Your task to perform on an android device: On the Skyscanner app, search for the hotels in Berlin for my upcoming trip from December 23rd to December 25th.
Image 0: 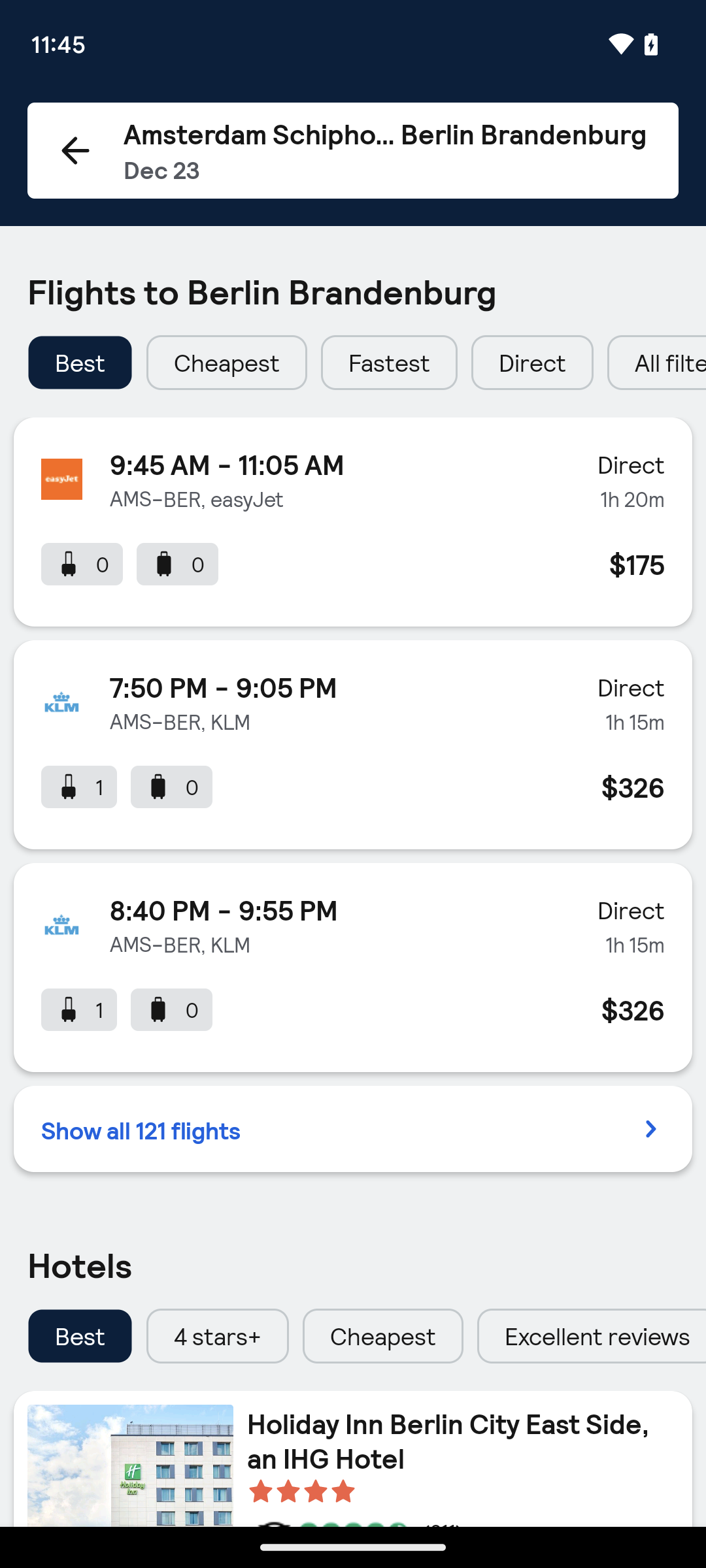
Go back to the home screen of the app.
Step 0: press back button
Image 1: 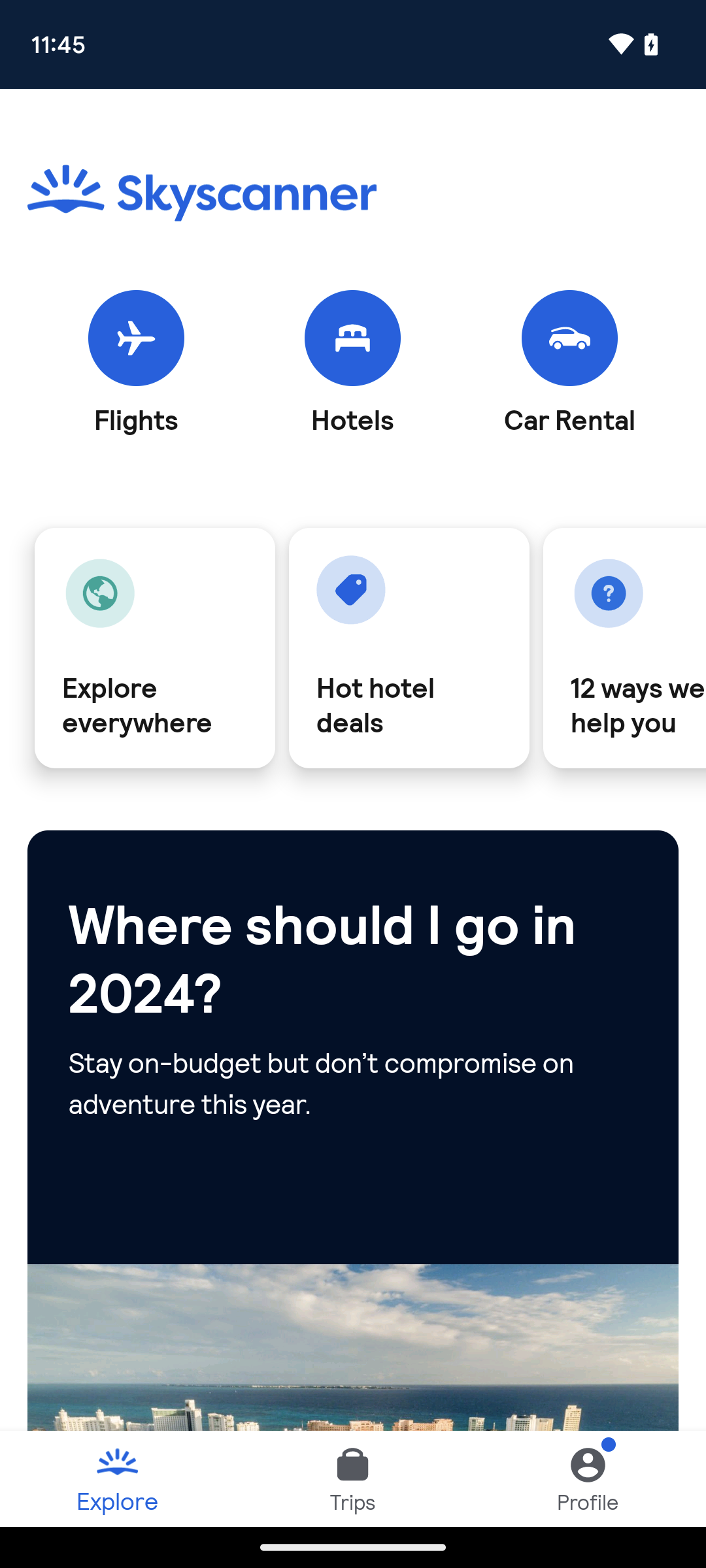
Click on the Hotels icon at the top of the screen.
Step 1: click (352, 338)
Image 2: 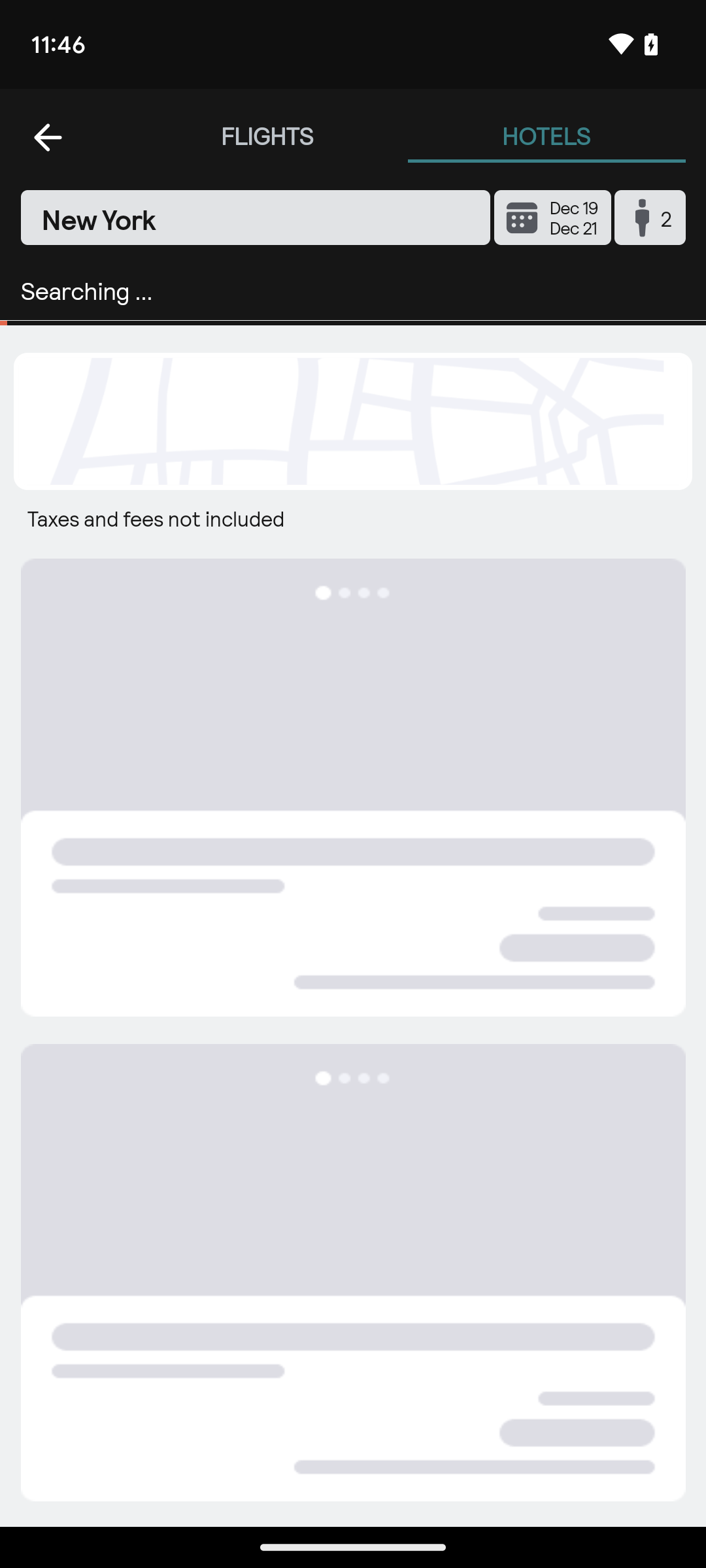
Click on the search bar at the top of the screen.
Step 2: click (263, 218)
Image 3: 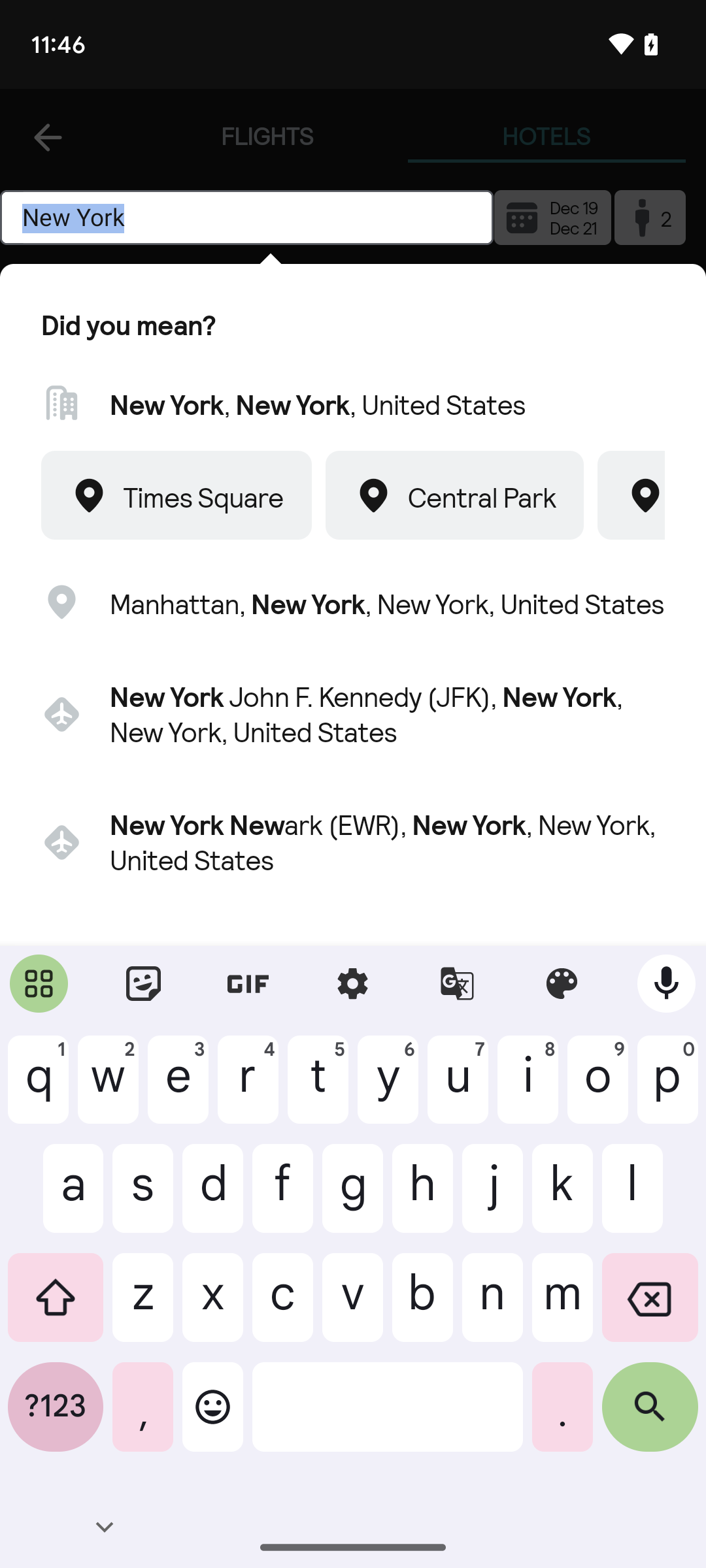
Type in Berlin.
Step 3: type "Berlin"
Image 4: 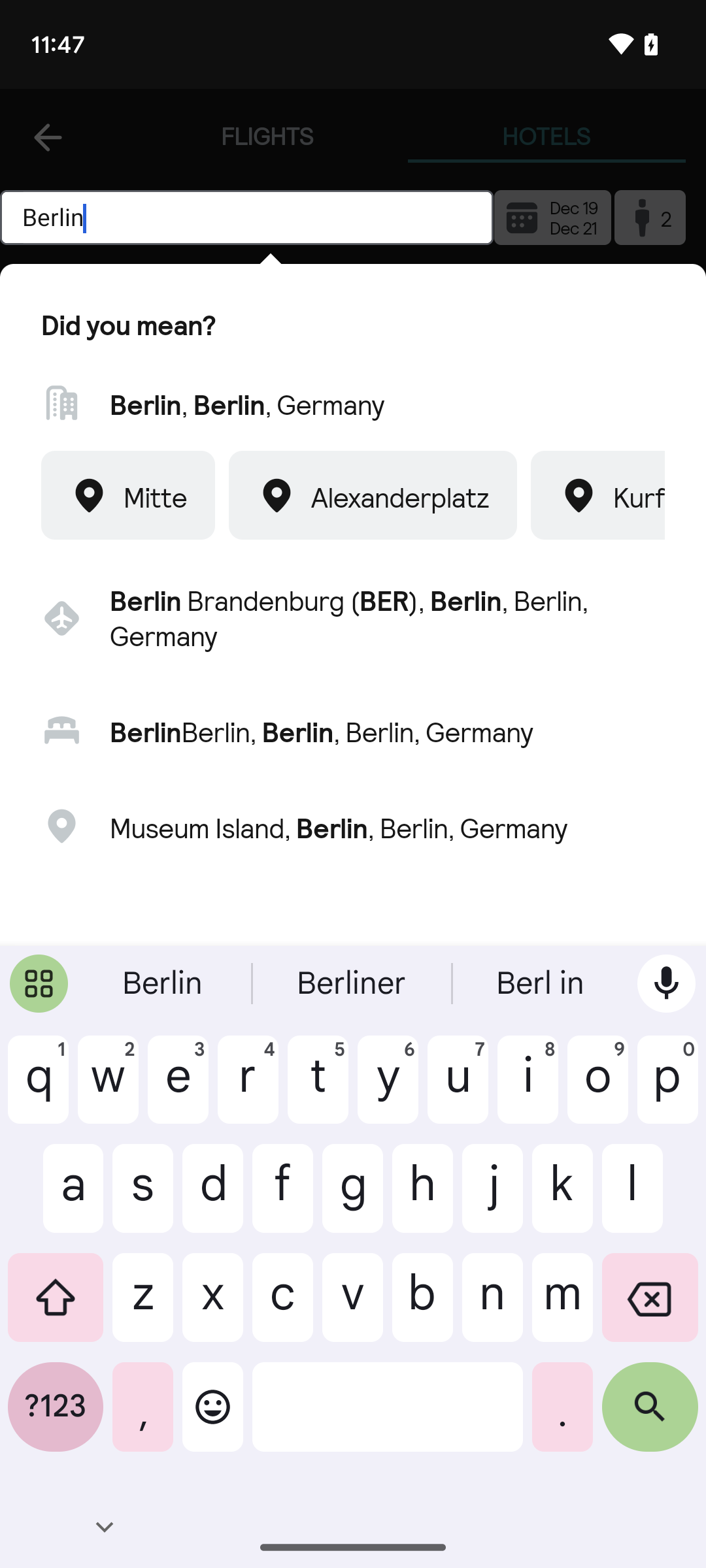
Click on the first search result.
Step 4: click (387, 402)
Image 5: 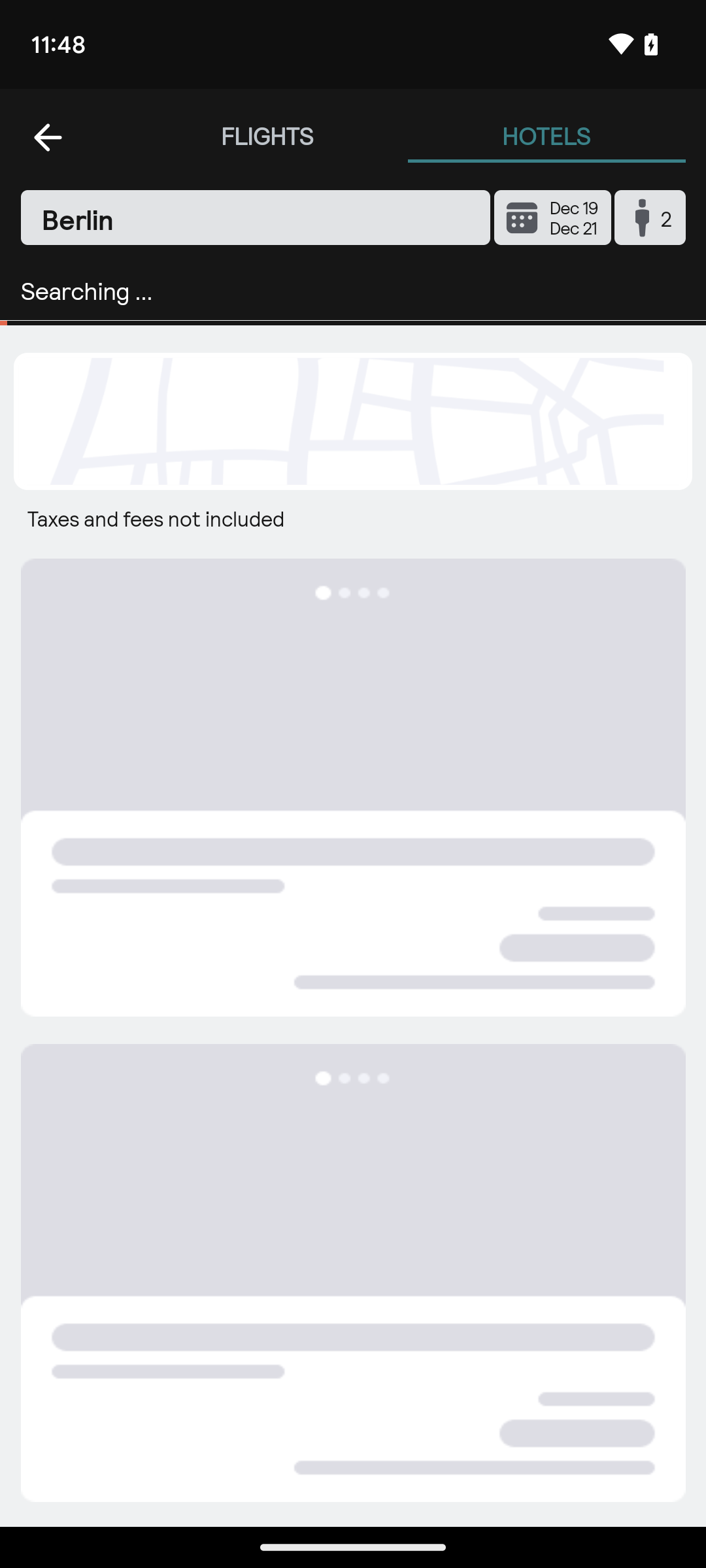
Click on the first search result.
Step 5: wait